Your task to perform on an android device: While choosing which drill machine to purchase, I would like to add a few more features. On the eBay app, look for the Impact Driver Drills under the Power Tools category.
Image 0: 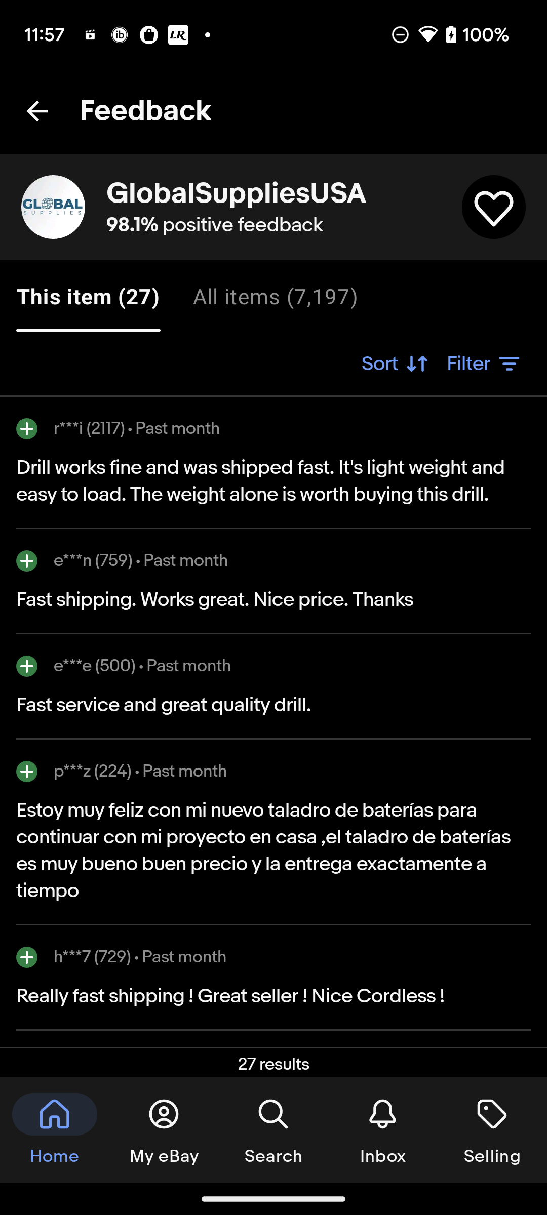
go back to the previous page
Step 0: press back button
Image 1: 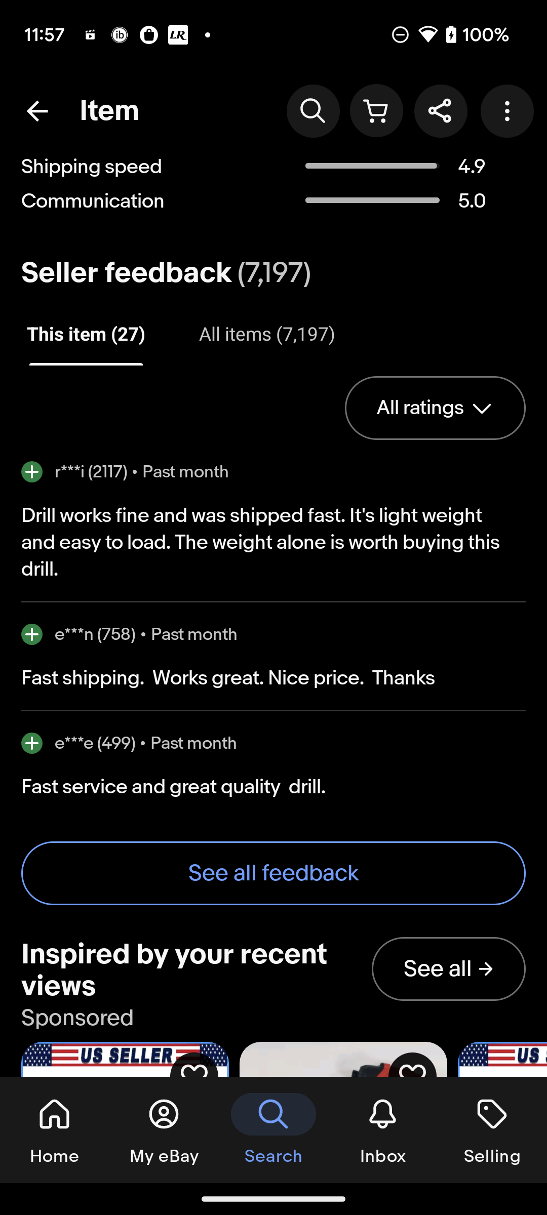
go back to the previous page
Step 1: press back button
Image 2: 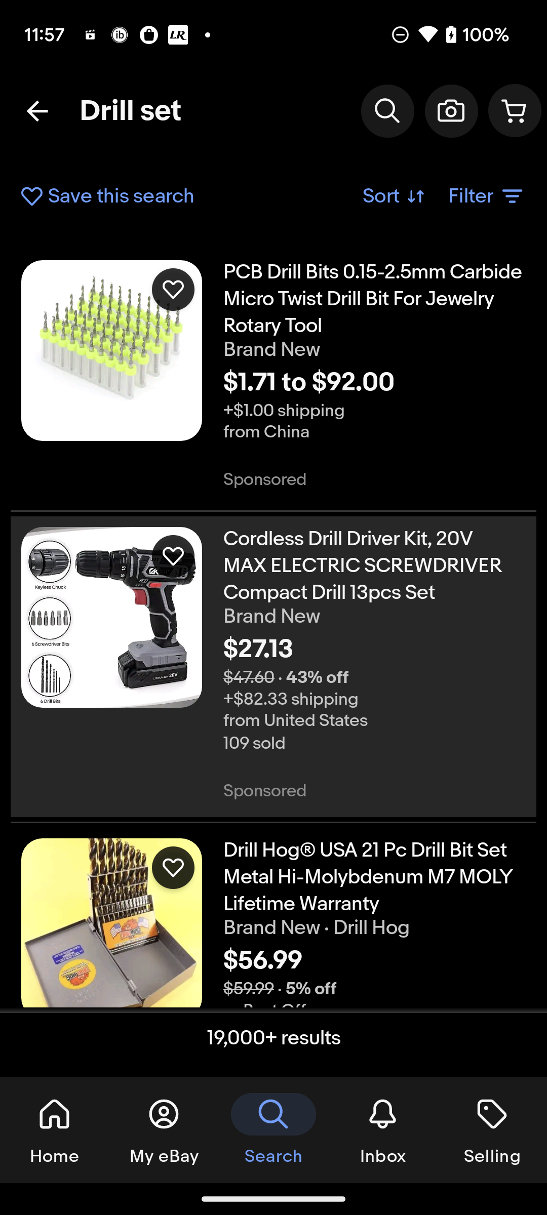
Click on the Filter option at the top right of the screen
Step 2: click (486, 196)
Image 3: 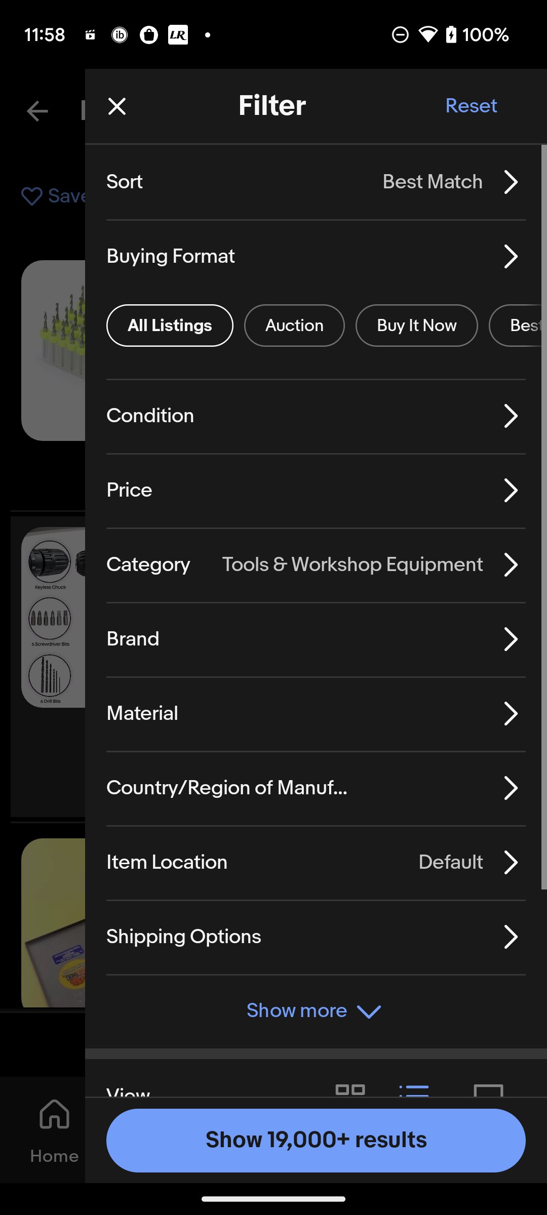
Click on Category Filter
Step 3: click (148, 564)
Image 4: 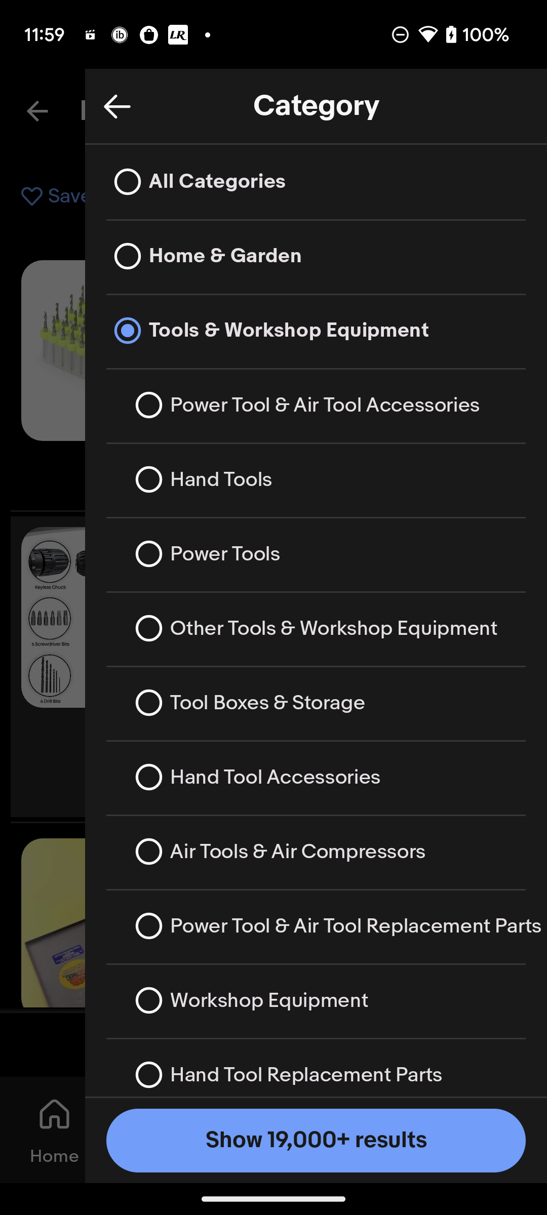
Click on Power Tools
Step 4: click (170, 559)
Image 5: 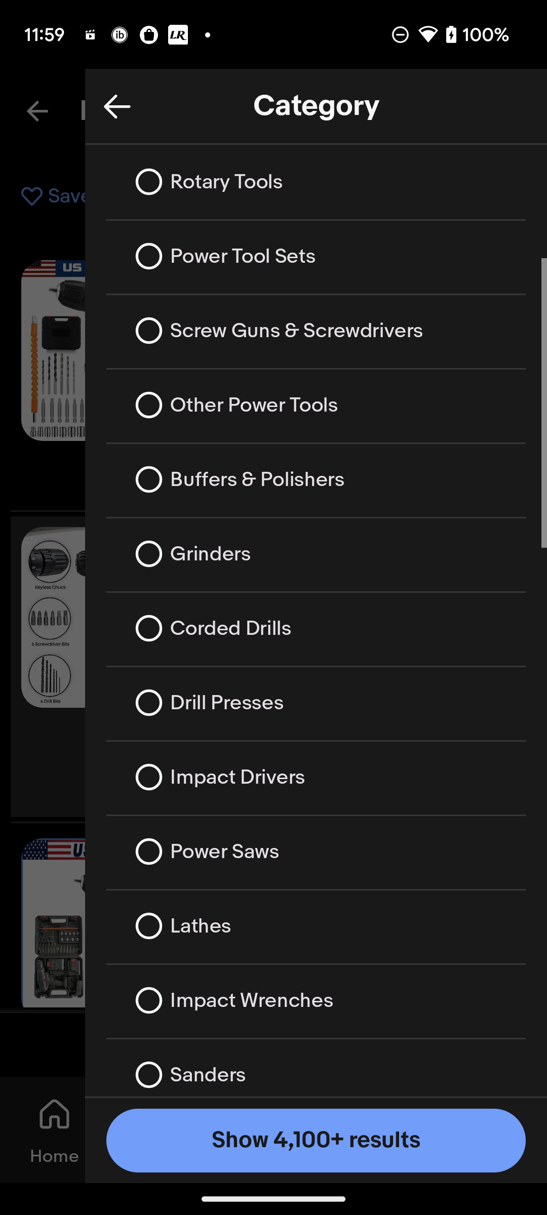
select Impact Drivers
Step 5: click (337, 777)
Image 6: 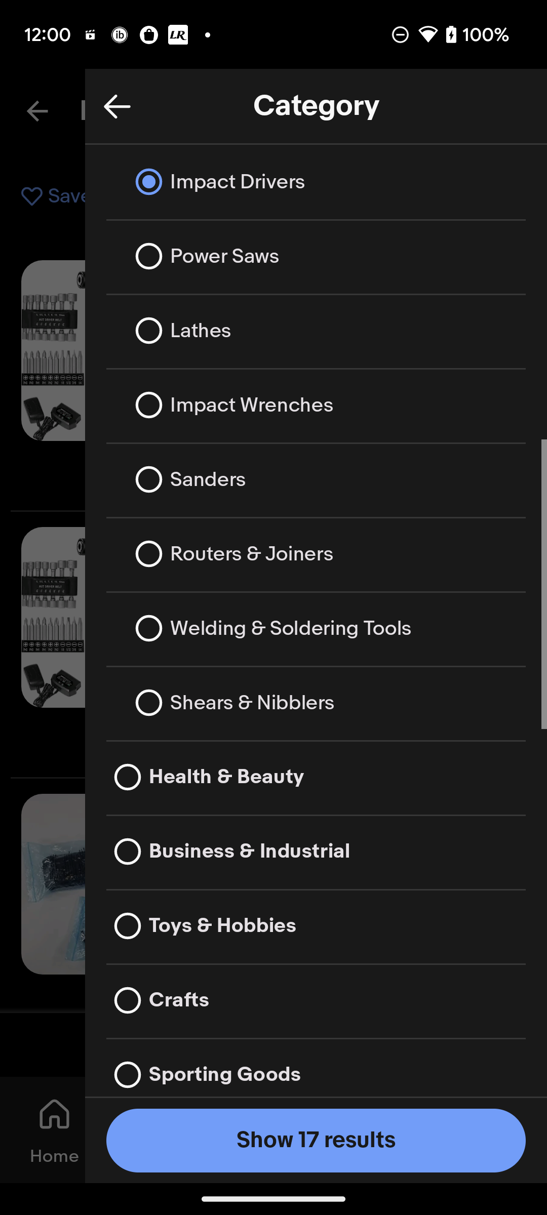
Click on Show 17 results at the bottom of the screen
Step 6: click (273, 1130)